Your task to perform on an android device: I want to browse the coffee machine.
Image 0: 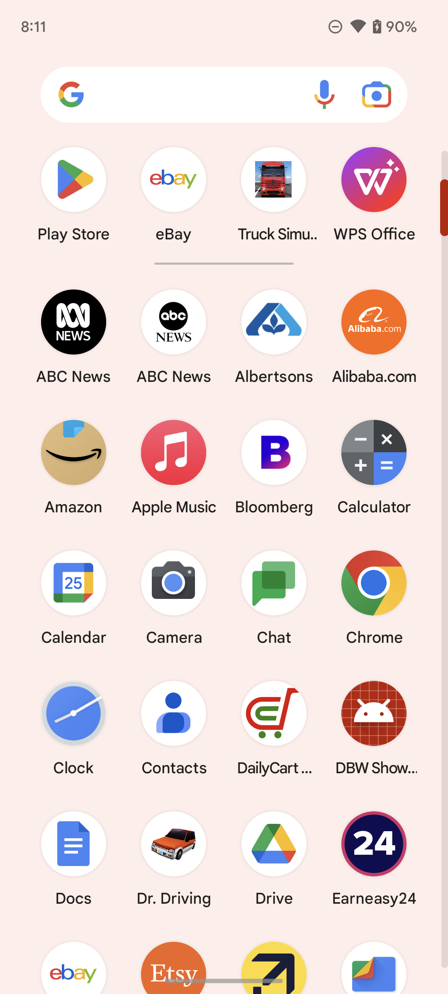
Open eBay app.
Step 0: open app "eBay"
Image 1: 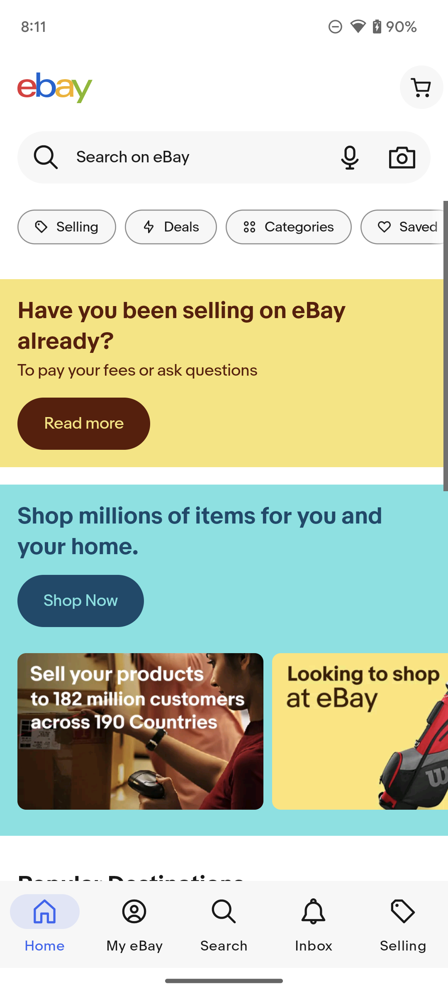
Click on the Search bar on the top of the screen.
Step 1: click (171, 157)
Image 2: 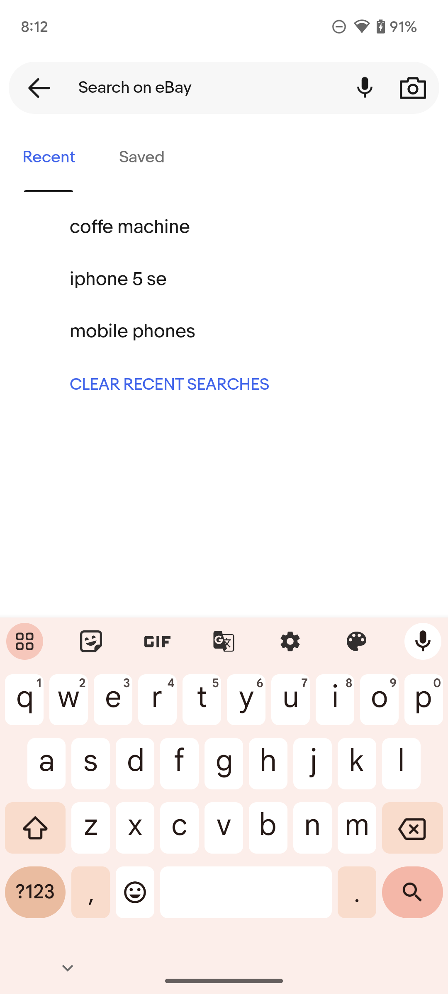
Type Coffee machine on the screen.
Step 2: type "Coffee Machine"
Image 3: 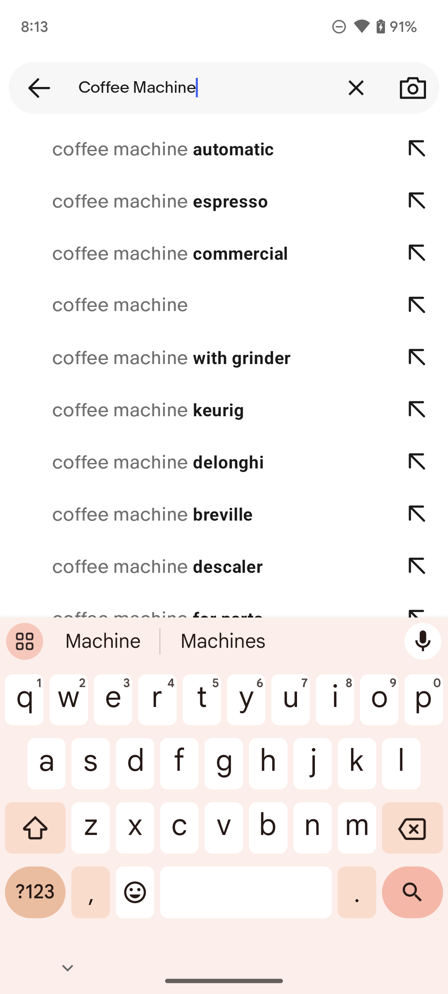
Click on the first suggestion on the screen.
Step 3: click (219, 148)
Image 4: 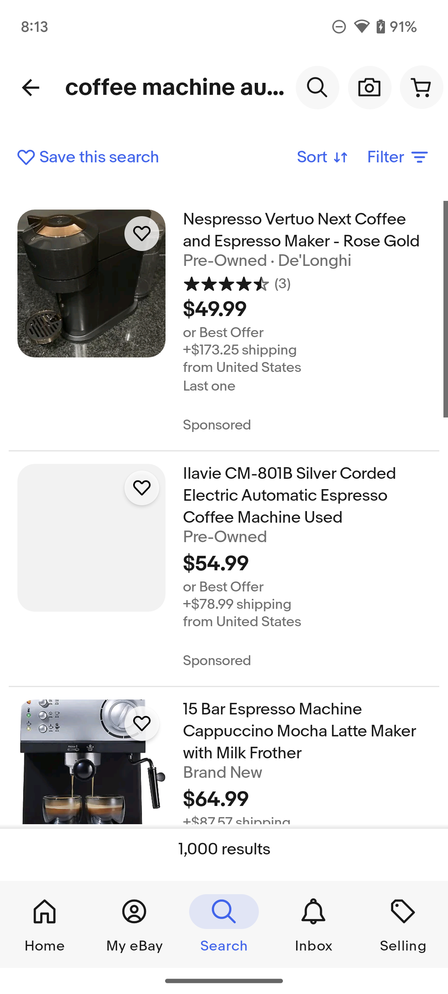
Click on the first suggestion on the screen.
Step 4: wait